Your task to perform on an android device: Add a Girls Denim Jacket to your wishlist.
Image 1: 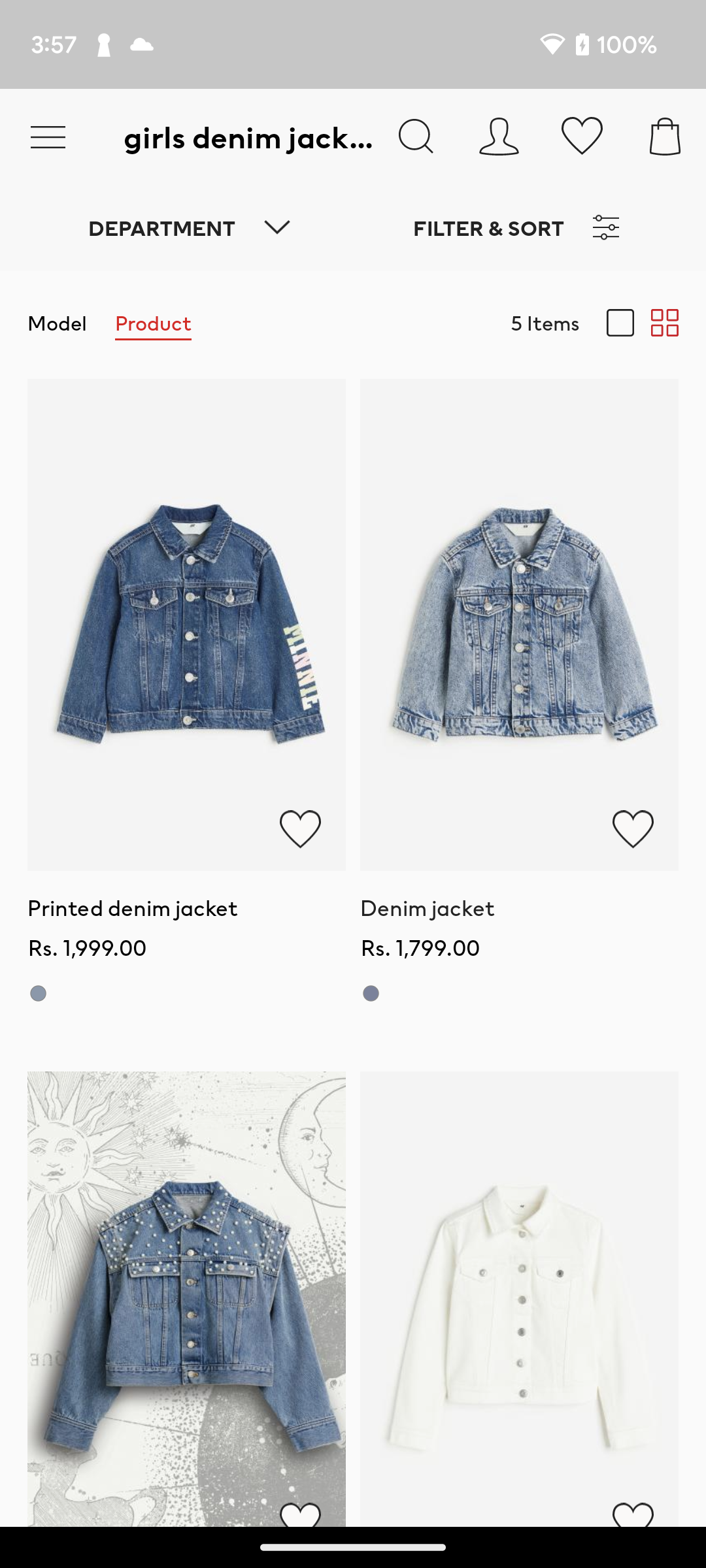
Click on the printed denim jacket
Step 1: click (186, 712)
Image 3: 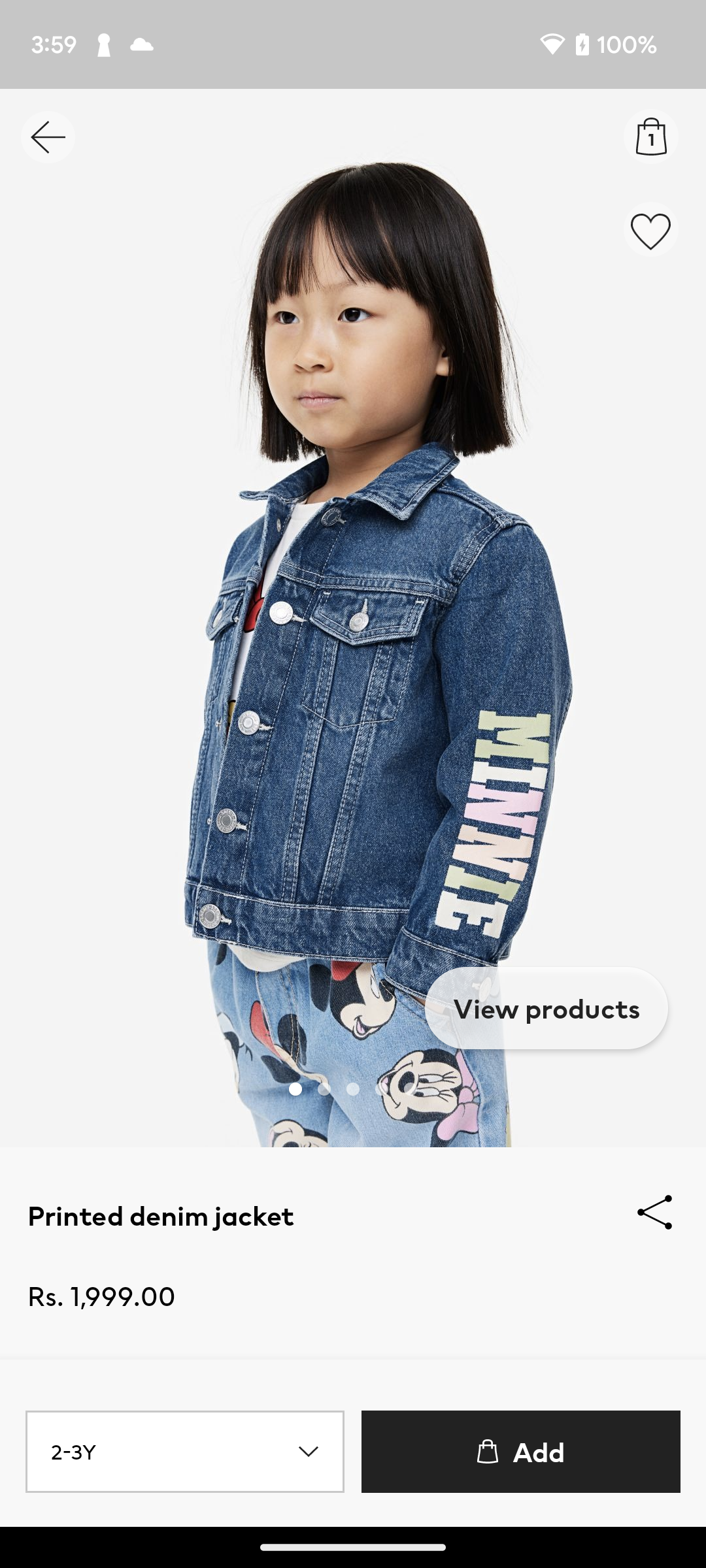
Click on the bag icon at the top right corner of the screen 
Step 3: click (650, 137)